Your task to perform on an android device: i would like to record a birthday song for my friend's upcoming birthday party using smart recorder app
Image 0: 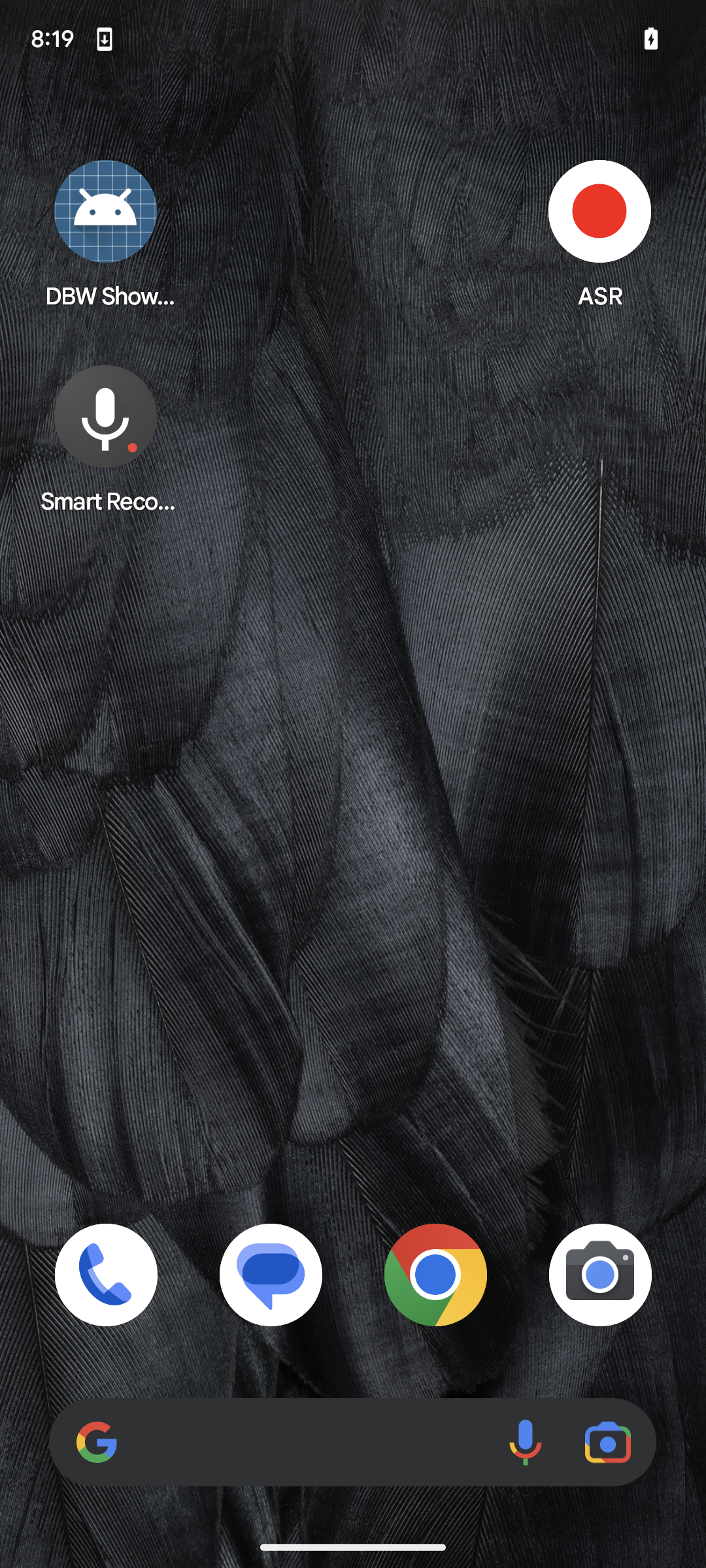
click on smart recorder at the screen to open an application
Step 0: open app "Smart Recorder"
Image 1: 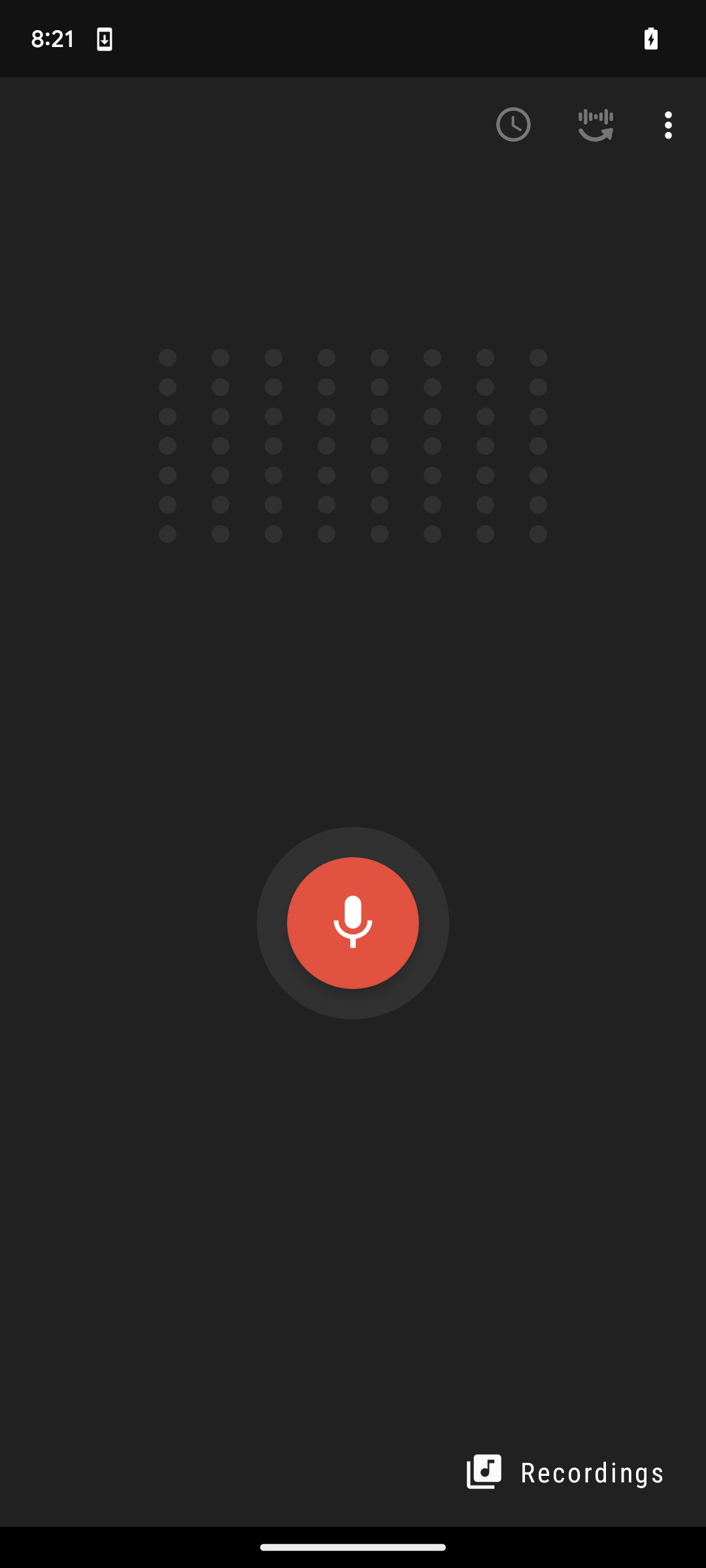
click on the microphone icon at center of the screen to record an audio 
Step 1: click (352, 923)